Your task to perform on an android device: I'm looking for a 3-seater sofa for my bedroom, therefore I'll use the Houzz app to find one.
Image 0: 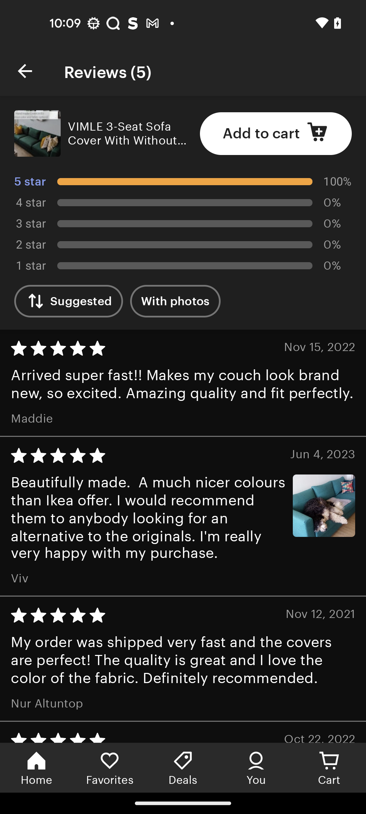
Open the Houzz app
Step 0: open app "Houzz"
Image 1: 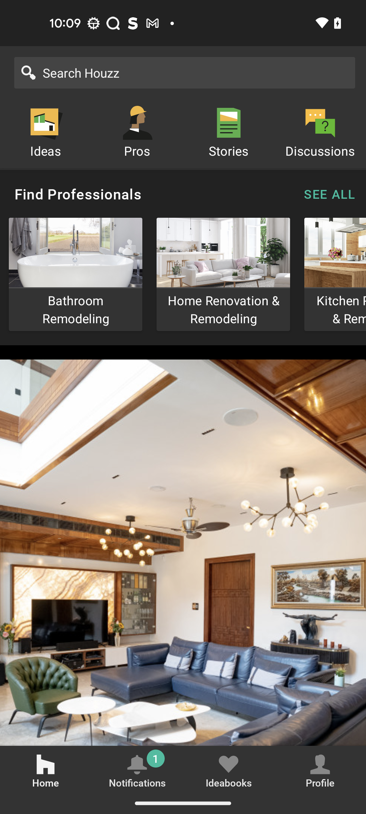
Go to the search bar at the top of the screen
Step 1: click (184, 73)
Image 3: 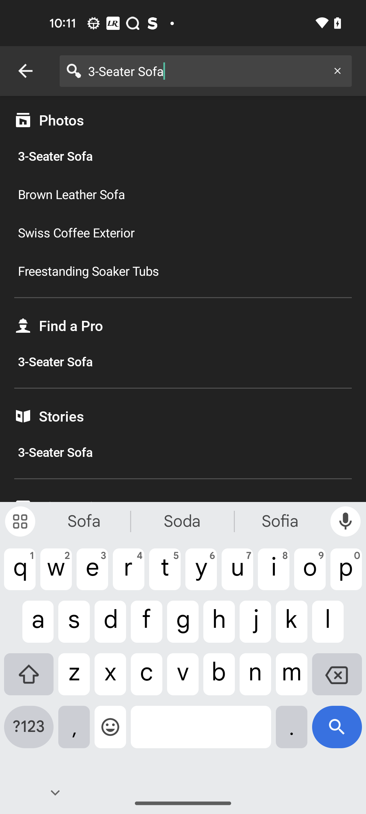
Click on the search icon at the bottom right corner of the screen
Step 3: click (337, 732)
Image 4: 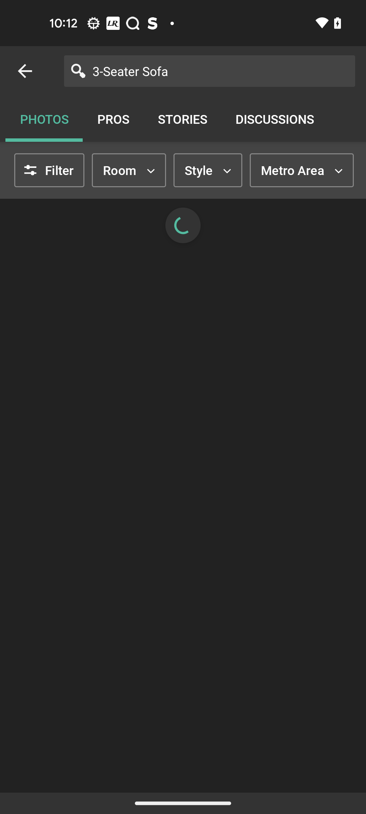
Click on the search icon at the bottom right corner of the screen
Step 4: wait